Your task to perform on an android device: I will move my task of buying groceries on the Todoist app to the Inbox.
Image 0: 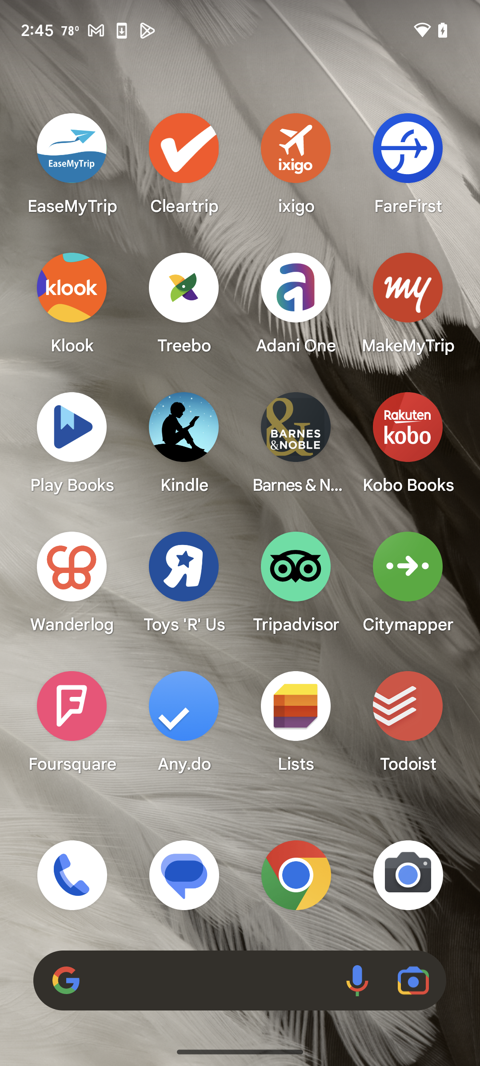
Open Todoist app
Step 0: open app "Todoist"
Image 1: 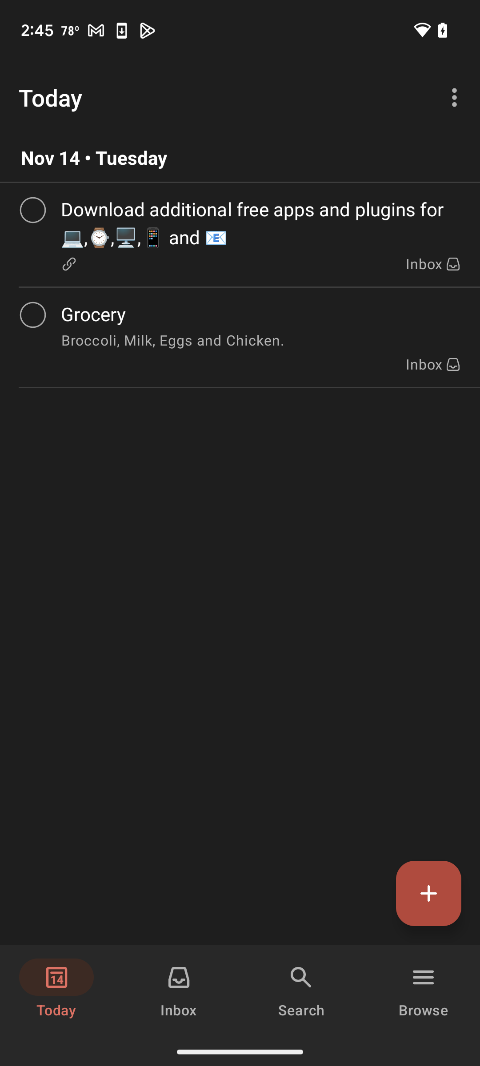
Click on grocery
Step 1: click (261, 341)
Image 2: 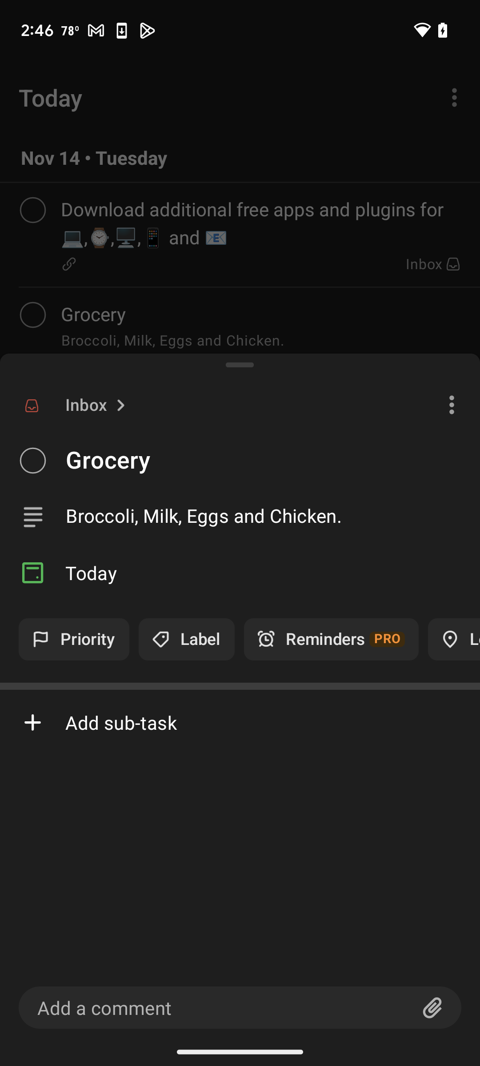
Swipe to the right
Step 2: scroll right
Image 3: 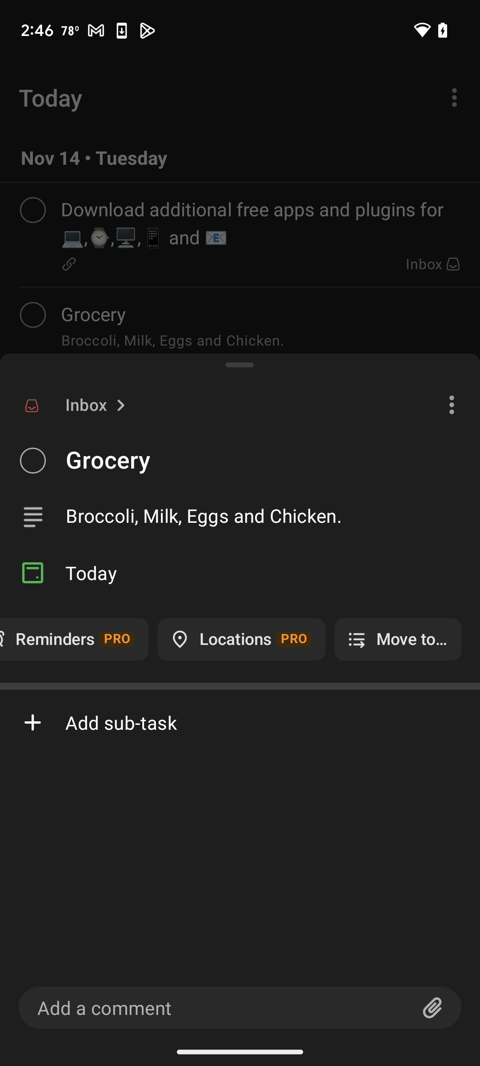
Click on move to
Step 3: click (398, 639)
Image 4: 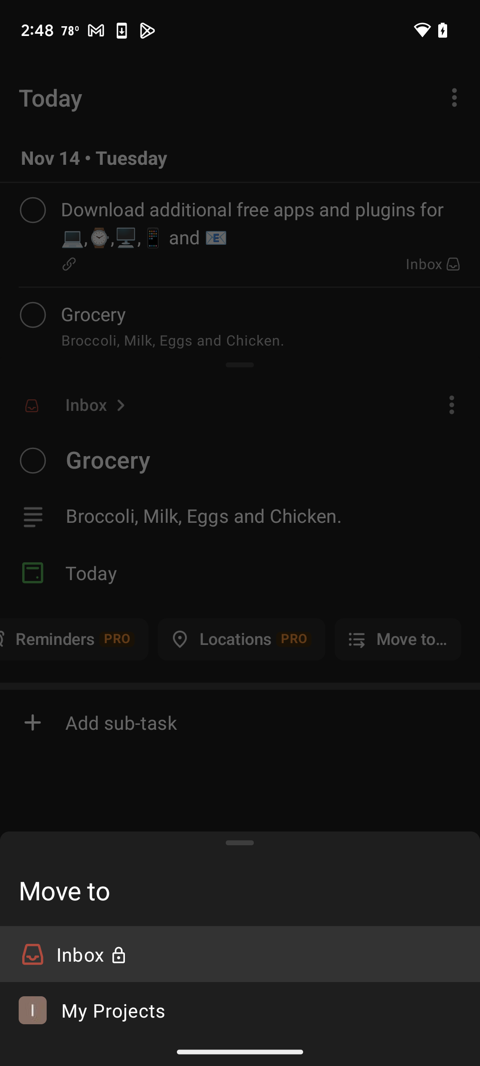
Click on inbox
Step 4: click (92, 954)